Your task to perform on an android device: Start the meditation today with the track Make you day worry free on the Simple Habit app.
Image 0: 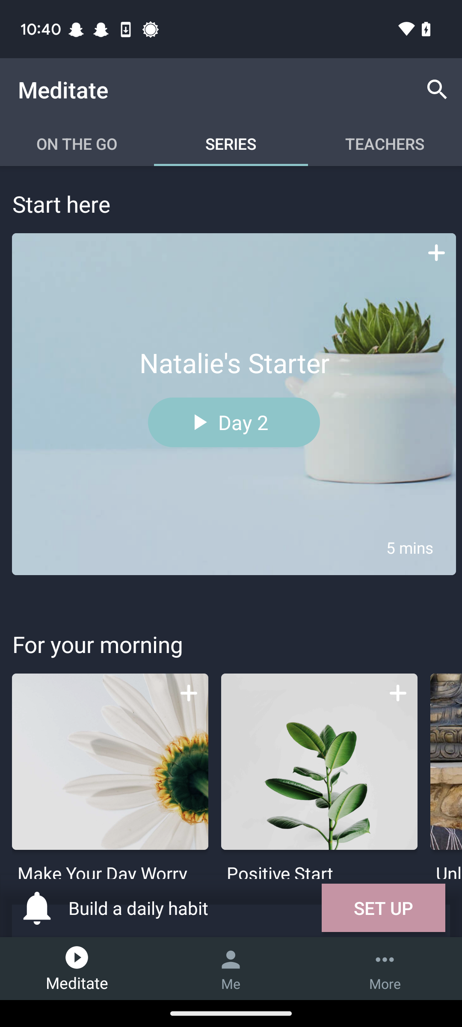
Click on the first track of for your morning section.
Step 0: click (110, 762)
Image 1: 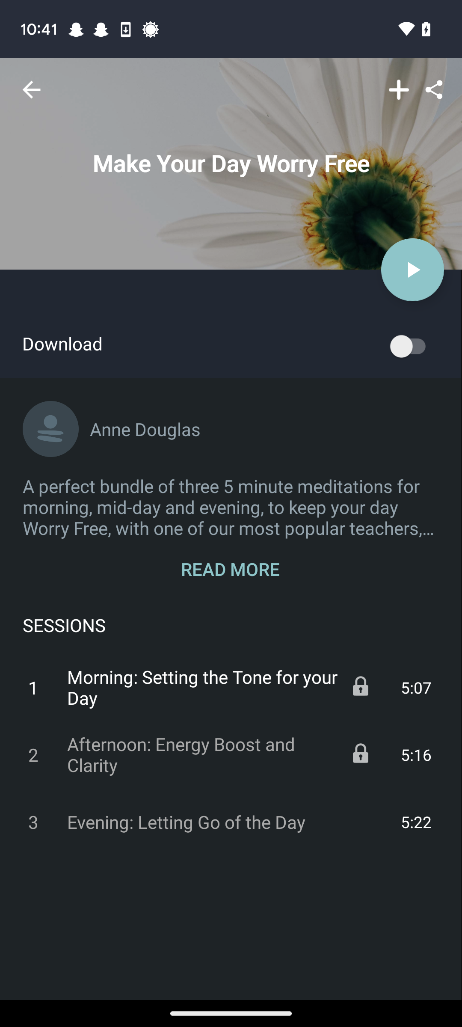
Click on the 3rd track.
Step 1: click (204, 822)
Image 2: 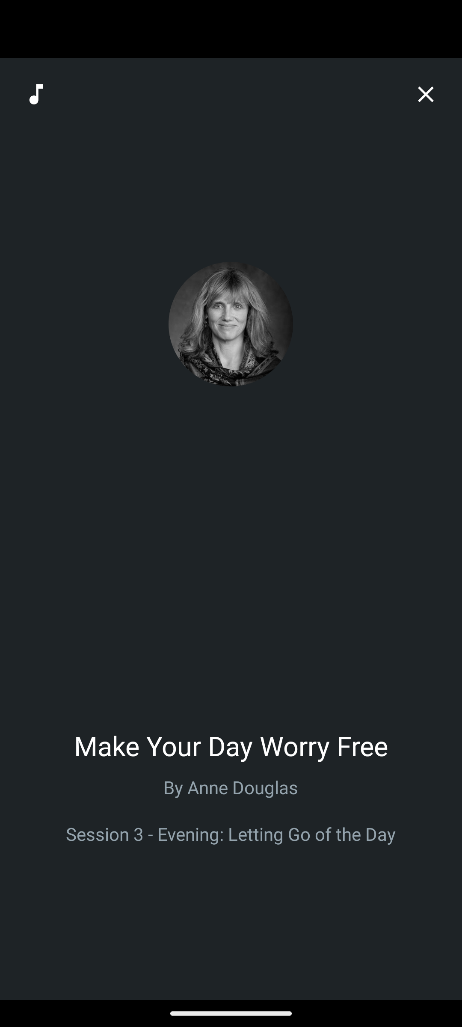
Click on the 3rd track.
Step 2: wait